Your task to perform on an android device: In the Math Games app, I want to learn fundamental math concepts.
Image 0: 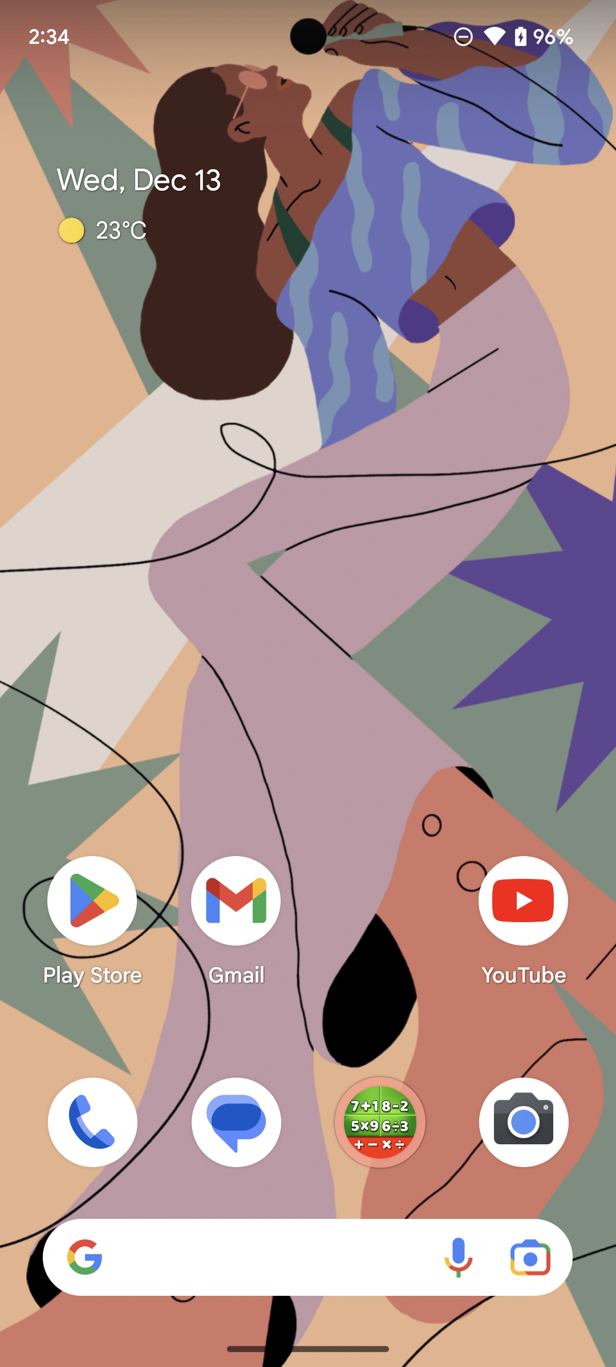
Open Math Games app.
Step 0: open app "Math Games"
Image 1: 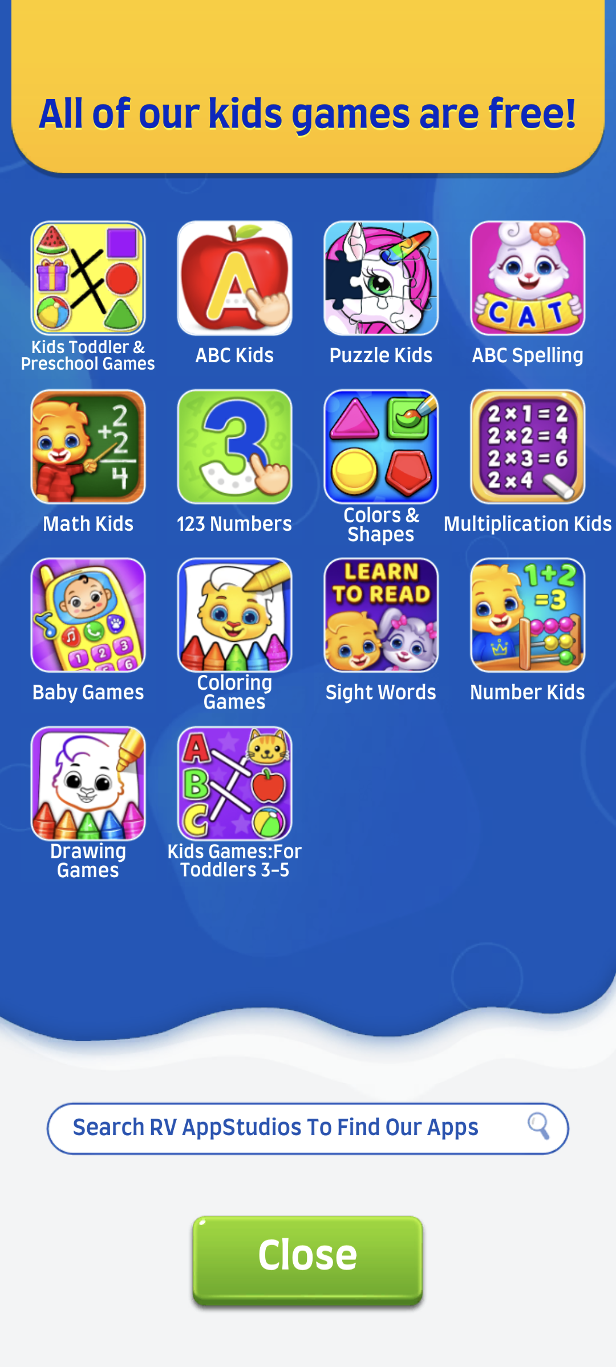
Open Math Games app.
Step 1: wait
Image 2: 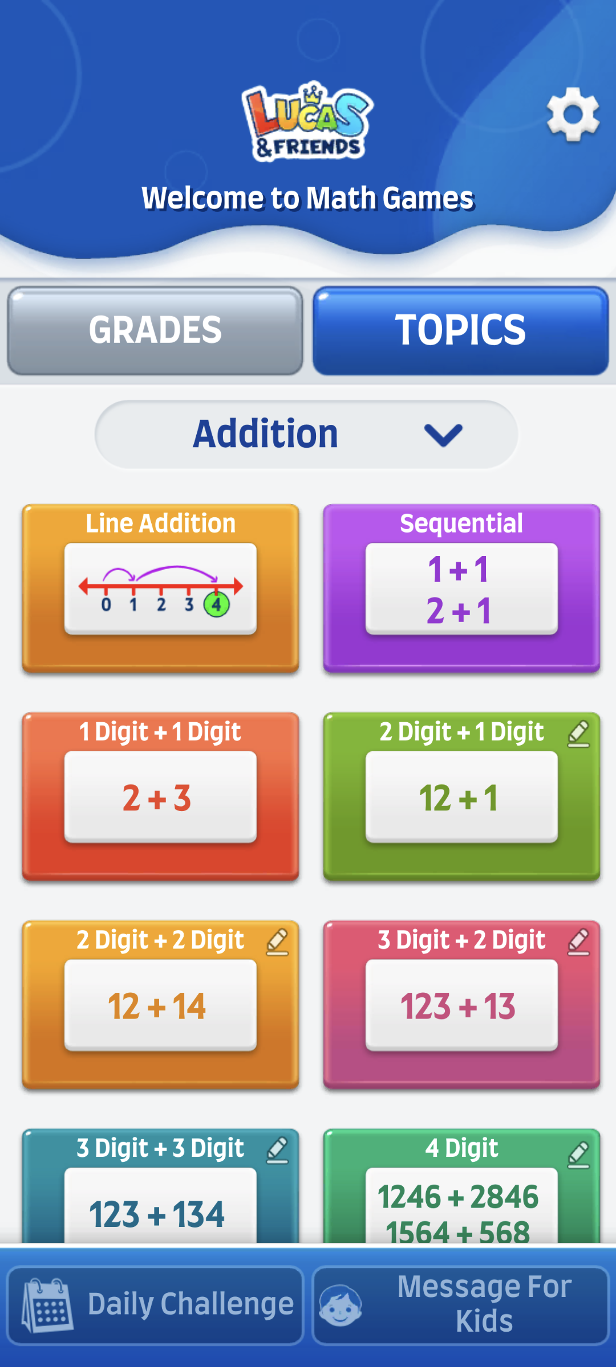
Click on the 1 Digit on the screen.
Step 2: click (308, 683)